Your task to perform on an android device: Create a playlist of my favorite music videos that are related to my favorite music stars on the Vimeo app.
Image 2: 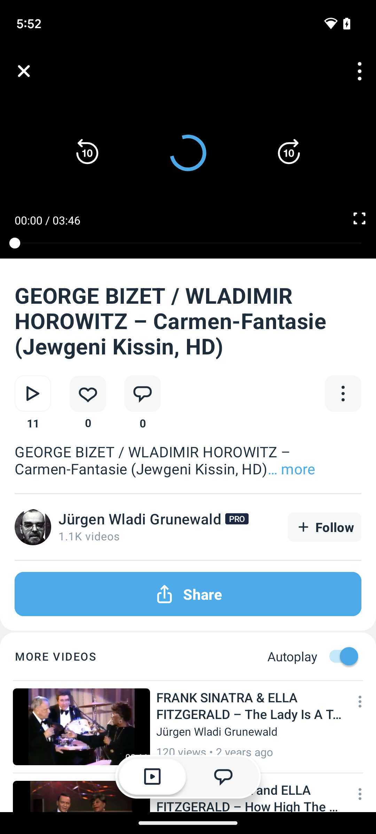
Tap on the first video present on the screen.
Step 2: wait
Image 3: 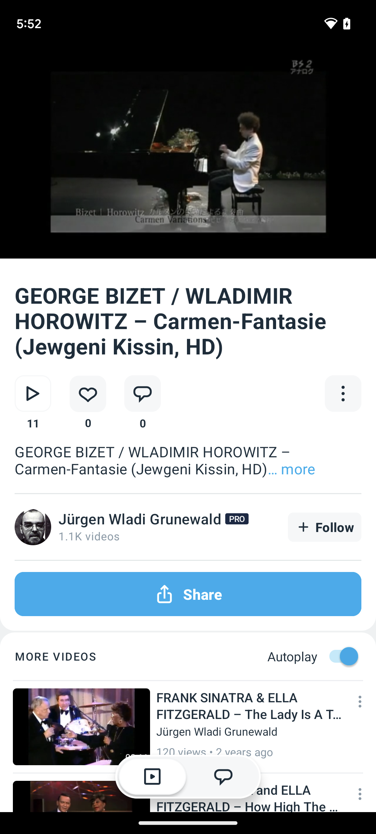
Click on the three dots present on the right side of the screen.
Step 3: click (343, 393)
Image 4: 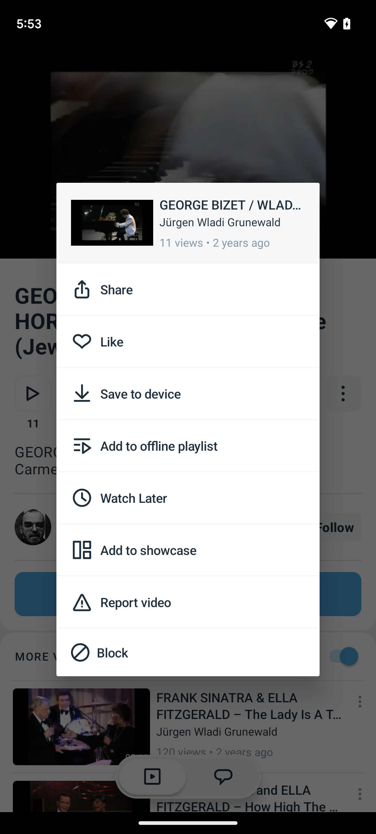
Tap on add to offline list.
Step 4: click (188, 445)